Your task to perform on an android device: Use the Myntra app to look for sport shoes because I don't have any more.
Image 0: 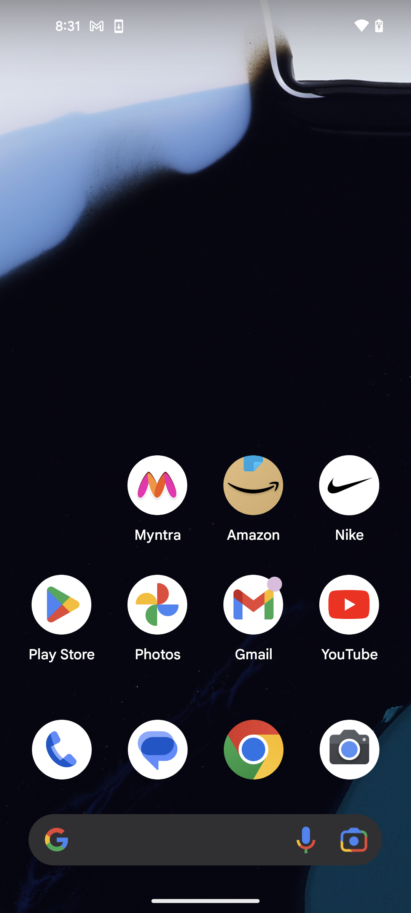
open the Myntra app
Step 0: open app "Myntra"
Image 1: 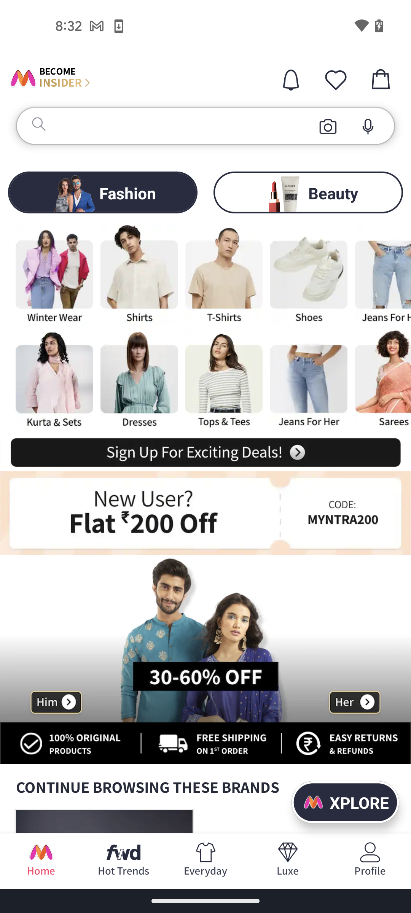
click on the search bar at the top of the sceeen
Step 1: click (204, 126)
Image 3: 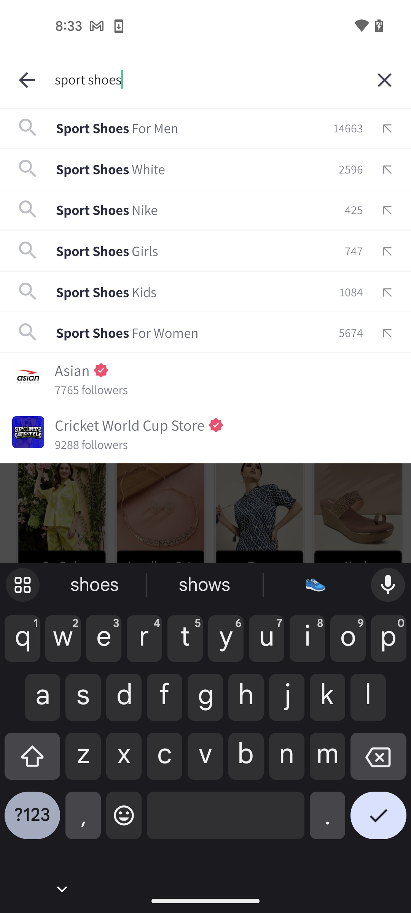
click on the tick icon
Step 3: click (378, 821)